Your task to perform on an android device: I'm out of bread. Search for a packet of brown bread in the Dunzo app.
Image 0: 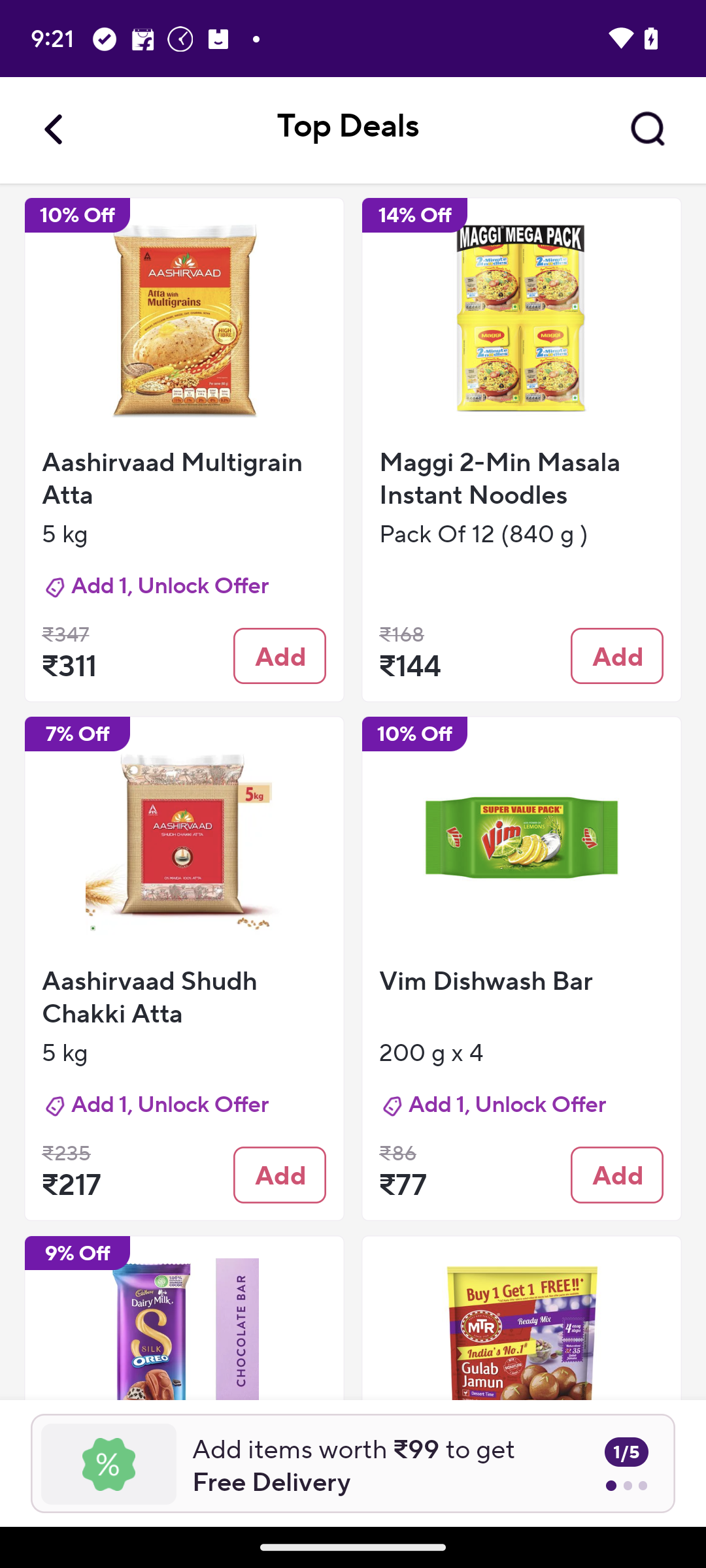
Open the Dunzo app.
Step 0: open app "Dunzo"
Image 1: 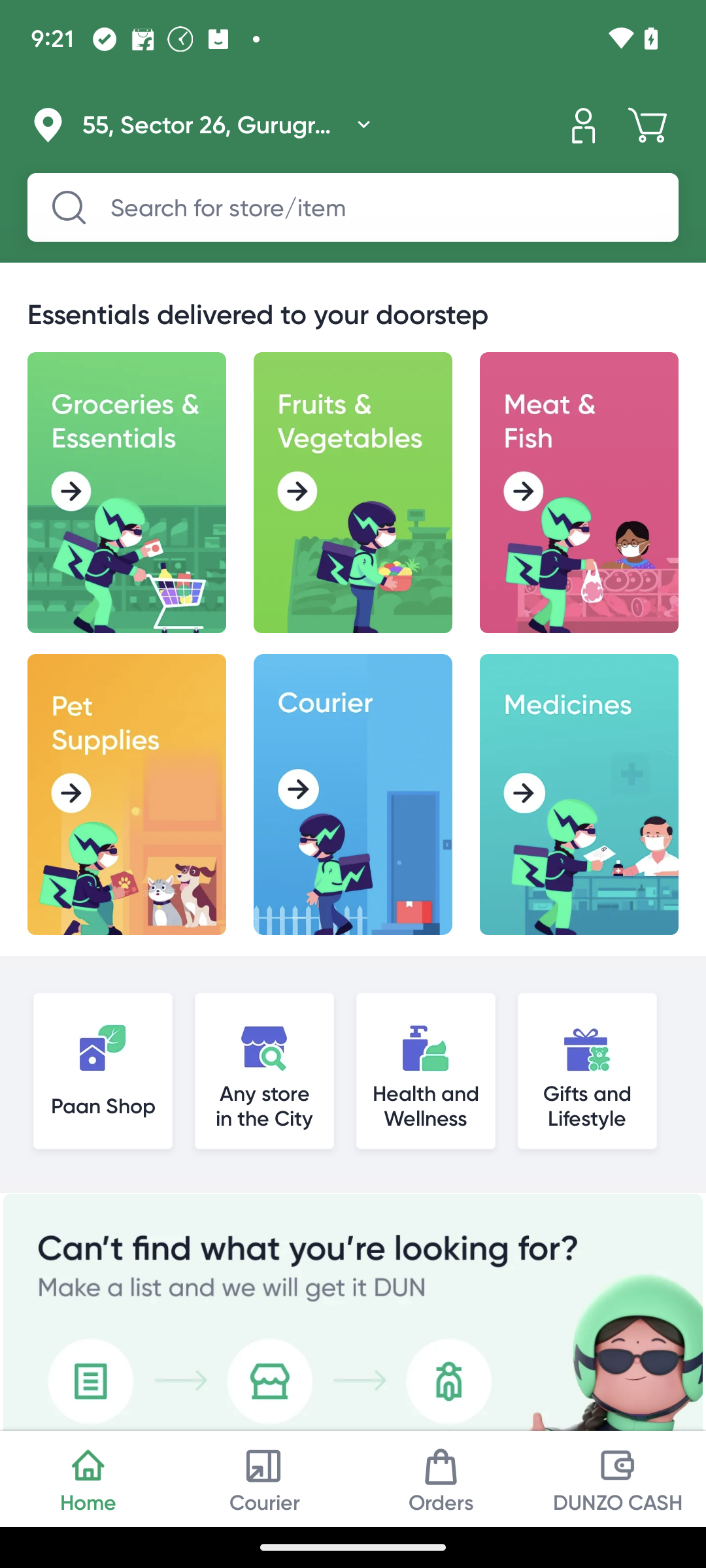
Click on the search bar.
Step 1: click (373, 208)
Image 2: 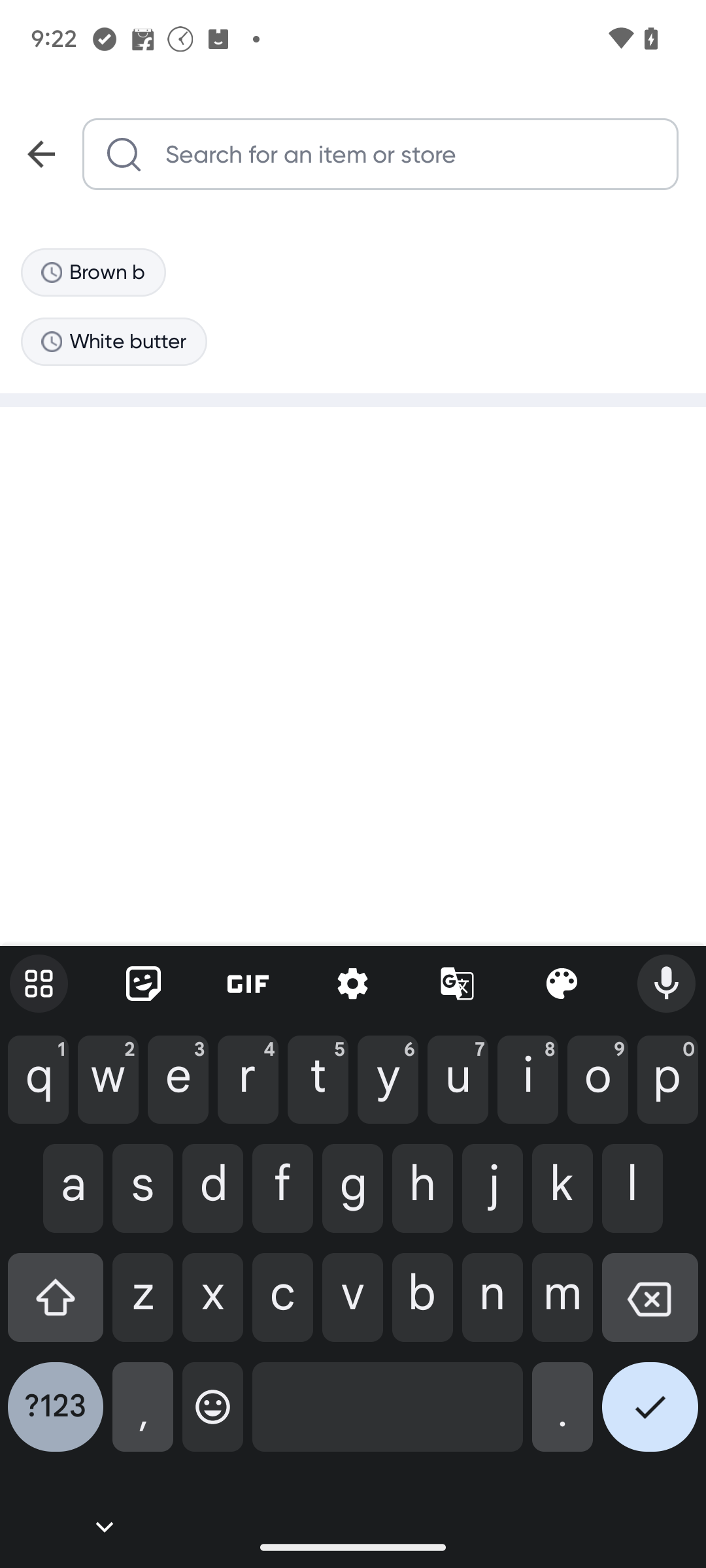
Enter the name of the product that is, brown bread.
Step 2: type "brown bread"
Image 3: 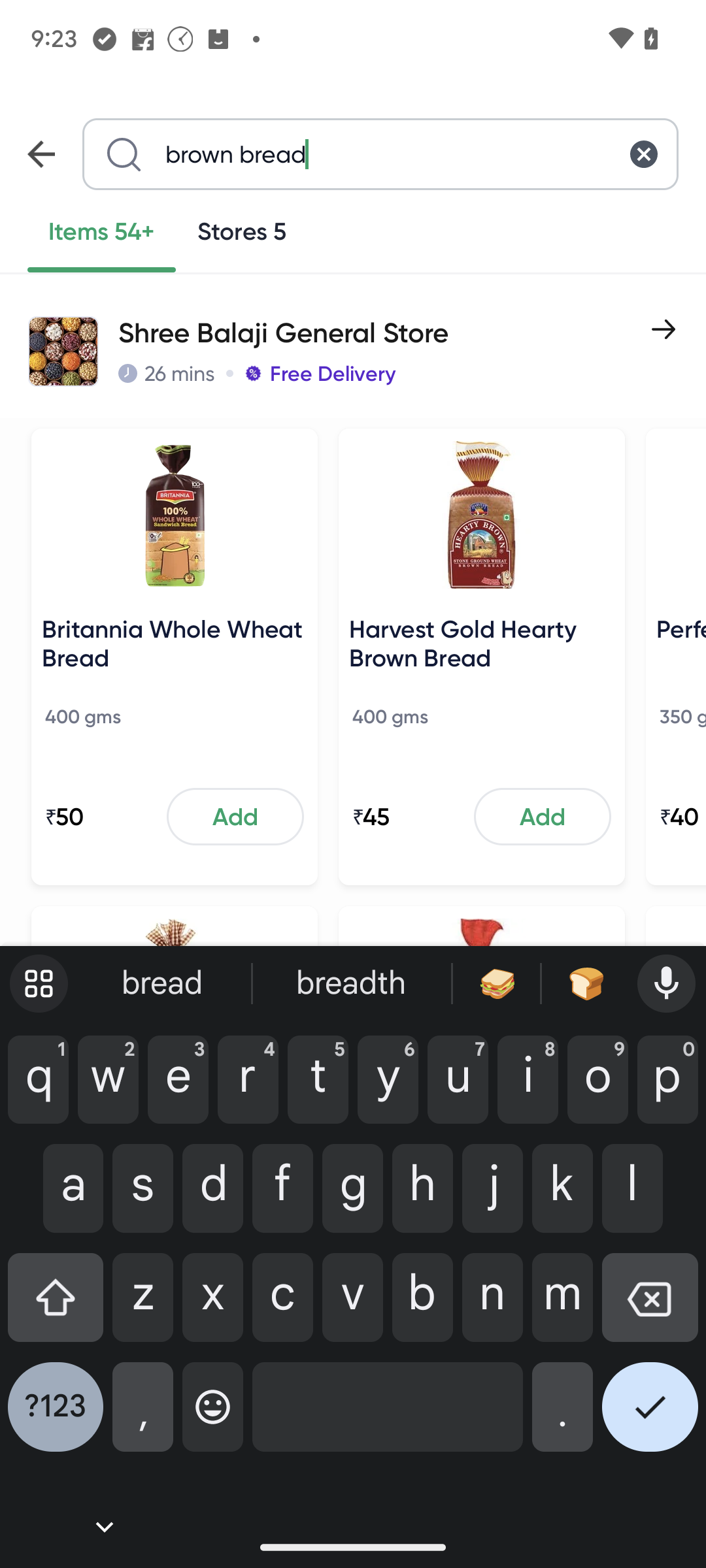
Click on the tick button.
Step 3: click (650, 1417)
Image 4: 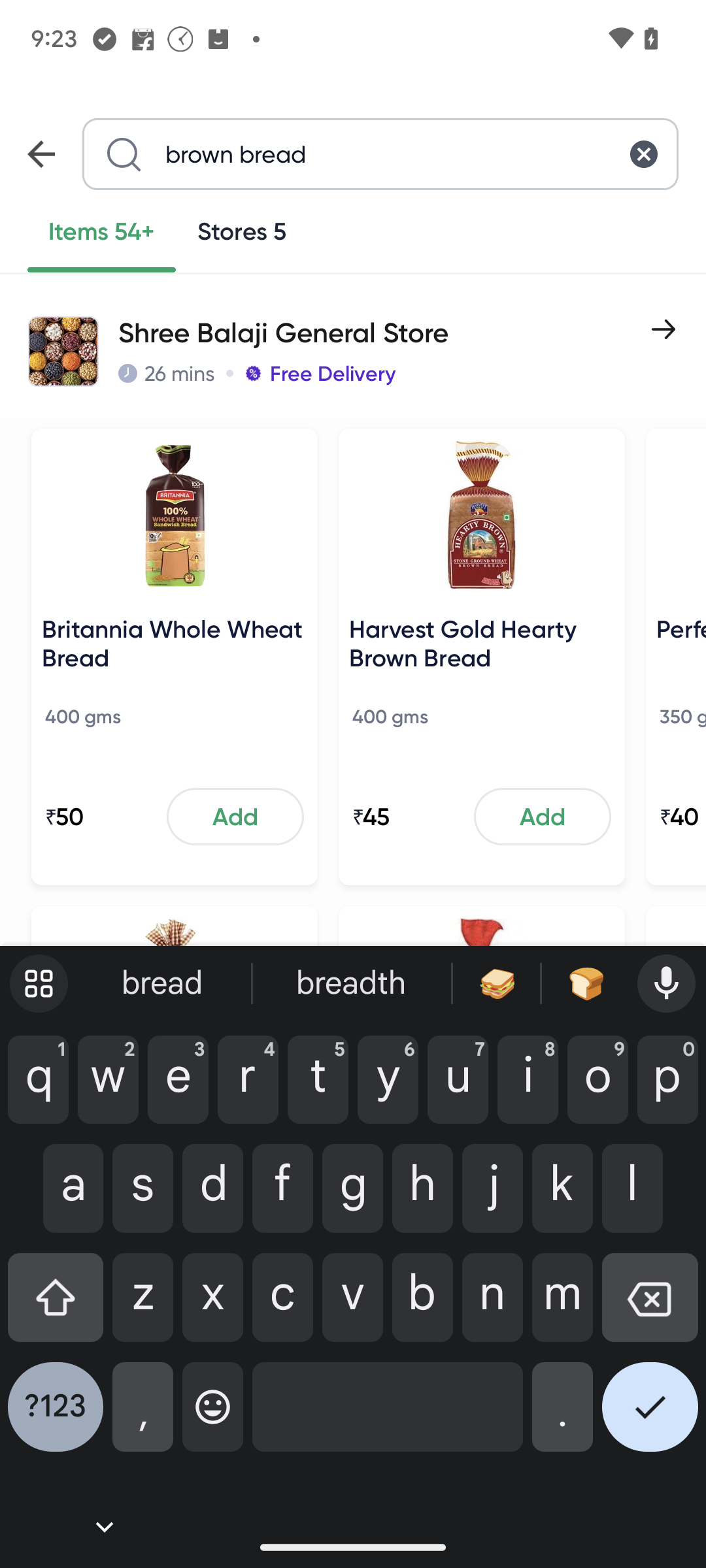
Click on the tick button.
Step 4: wait